Your task to perform on an android device: In Alltrails App share your hiking activity route and stats of valley of flowers on gmail to dbwscratch.test.id2@gmail.com 
Image 0: 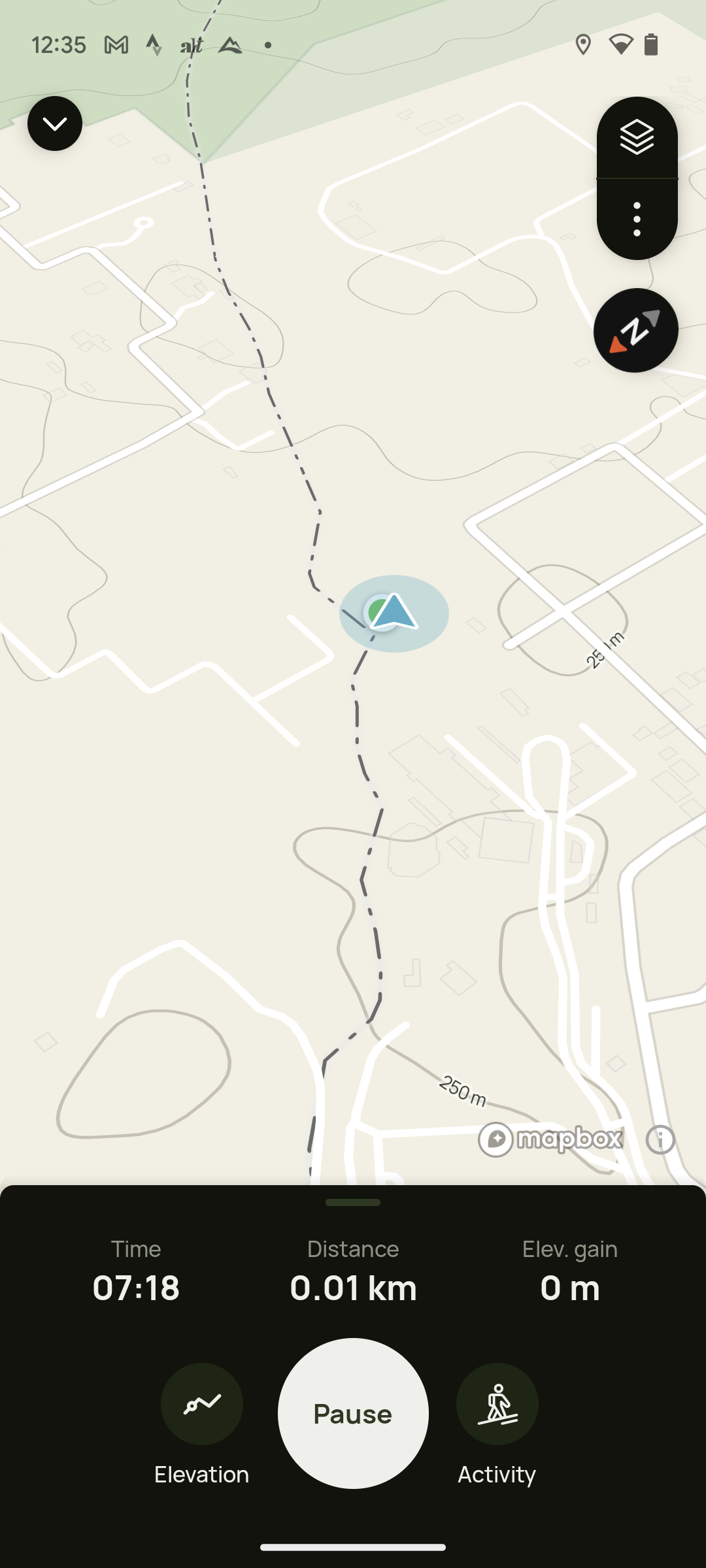
Click on the pause button
Step 0: click (353, 1413)
Image 1: 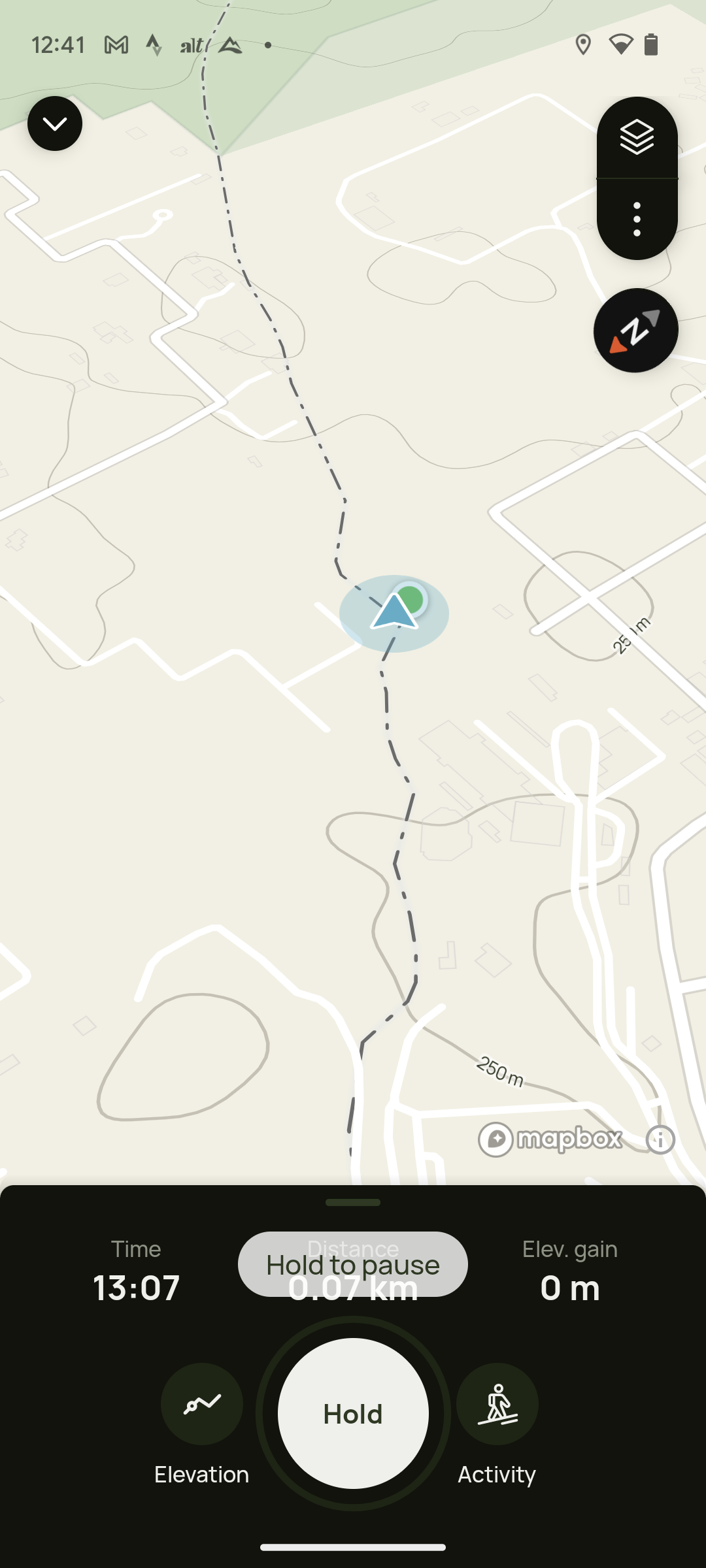
Swipe on the hold icon 
Step 1: scroll up
Image 2: 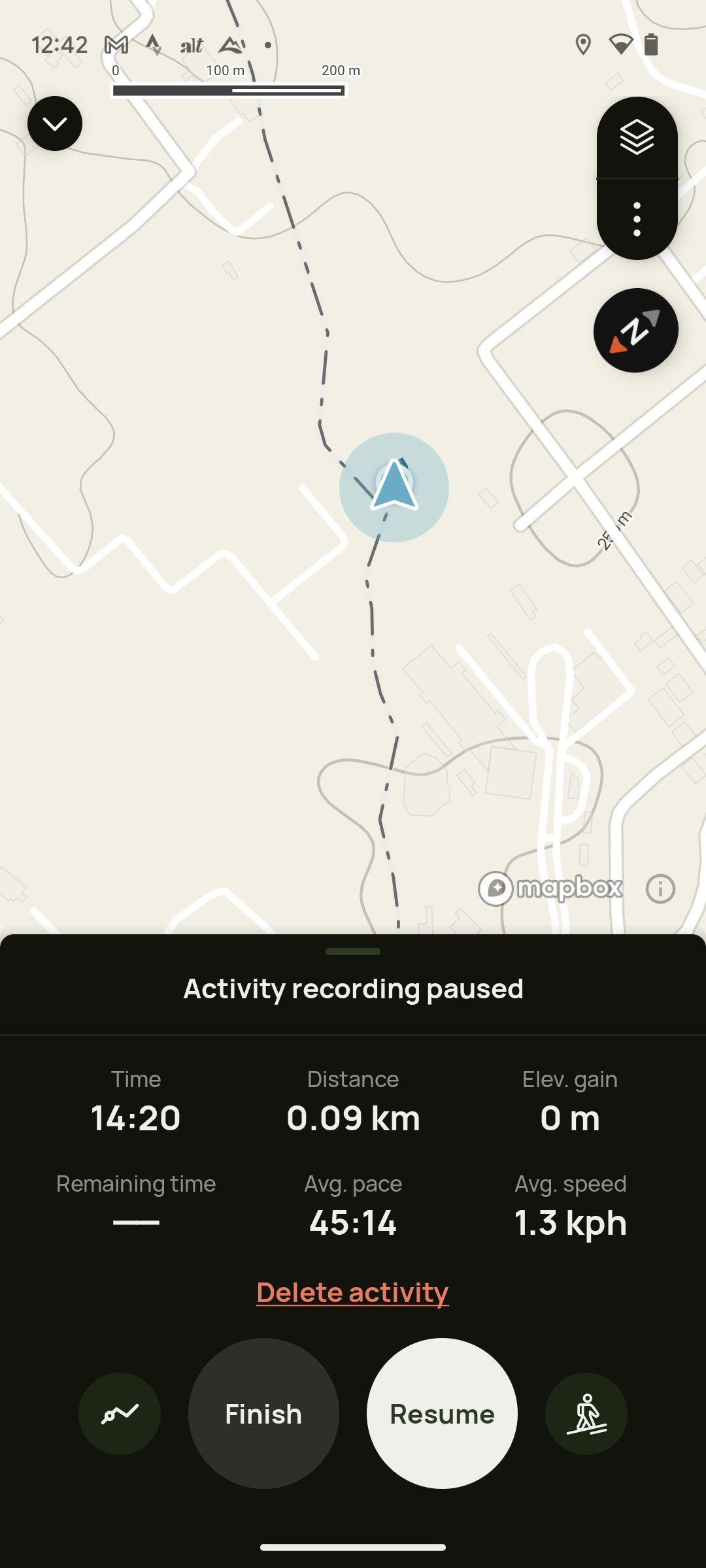
Click on the finish option
Step 2: scroll left
Image 3: 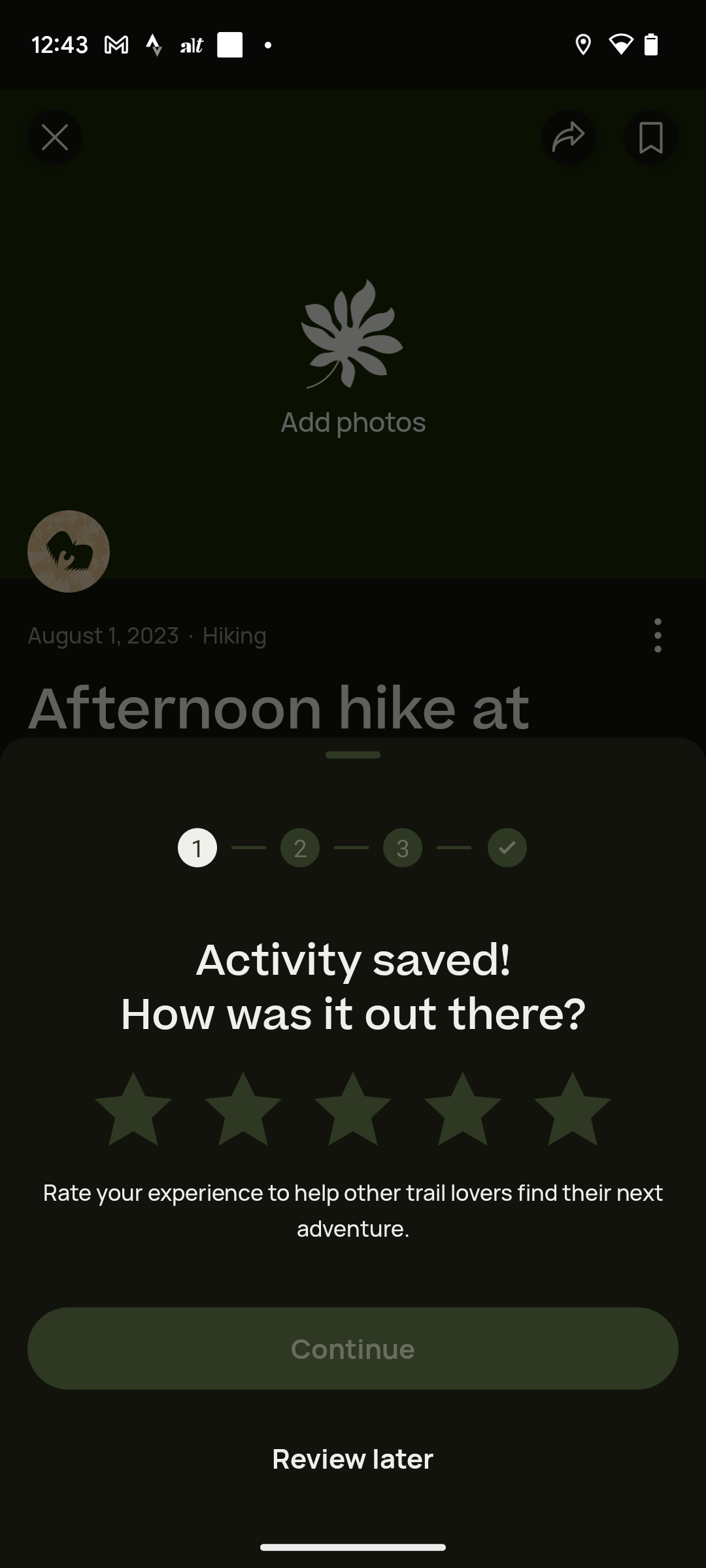
Click on the review later
Step 3: click (353, 1458)
Image 5: 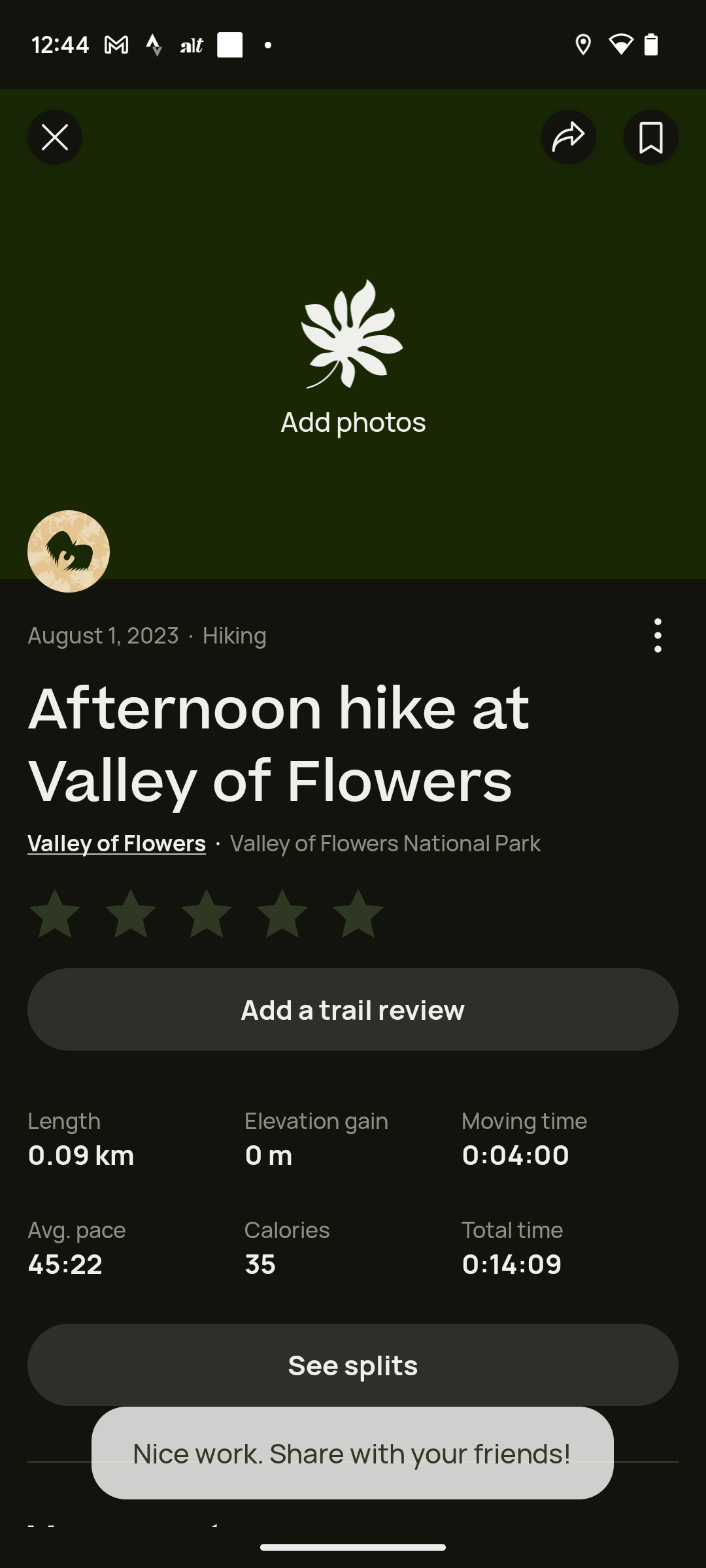
Click on the share icon at the top right corner
Step 5: click (569, 137)
Image 7: 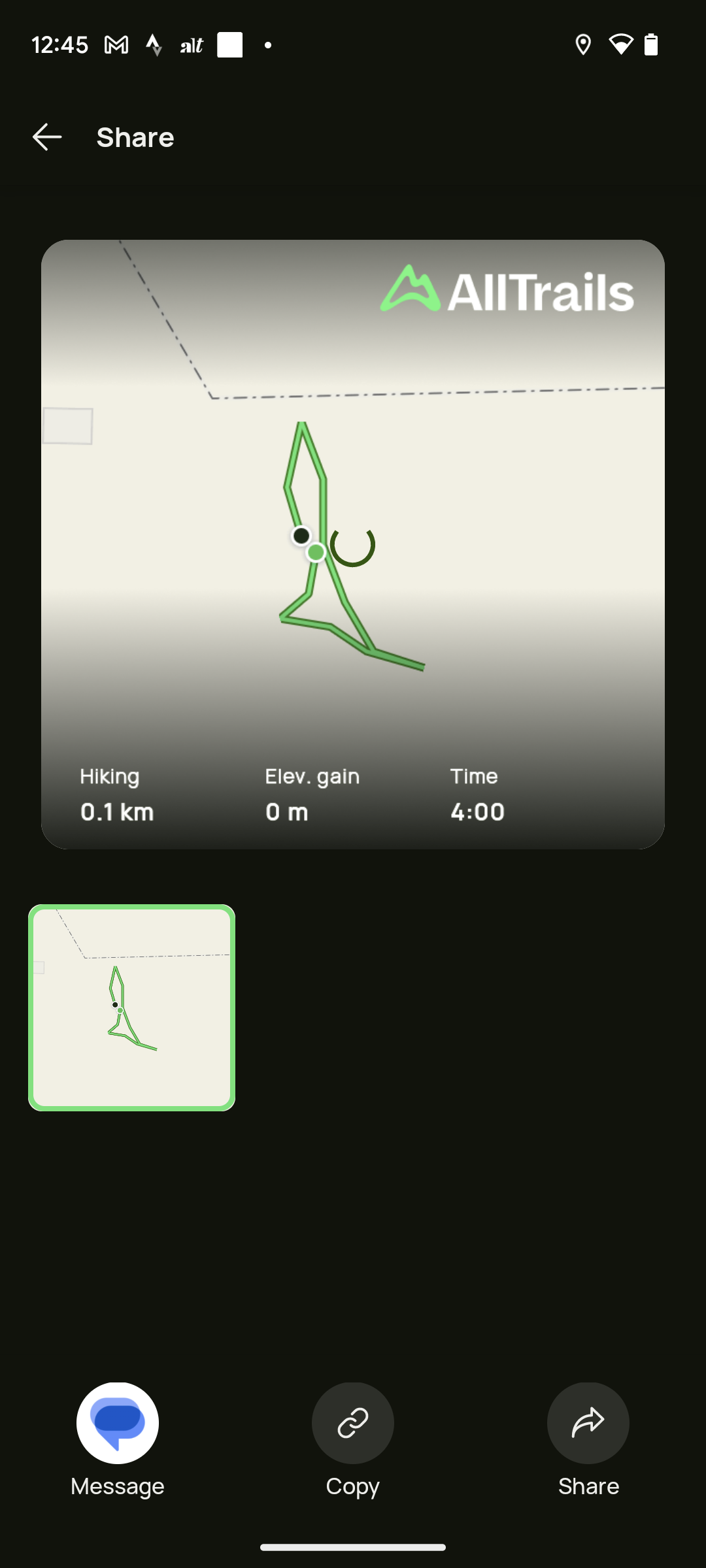
click on the share option at the bottom right corner
Step 7: wait
Image 8: 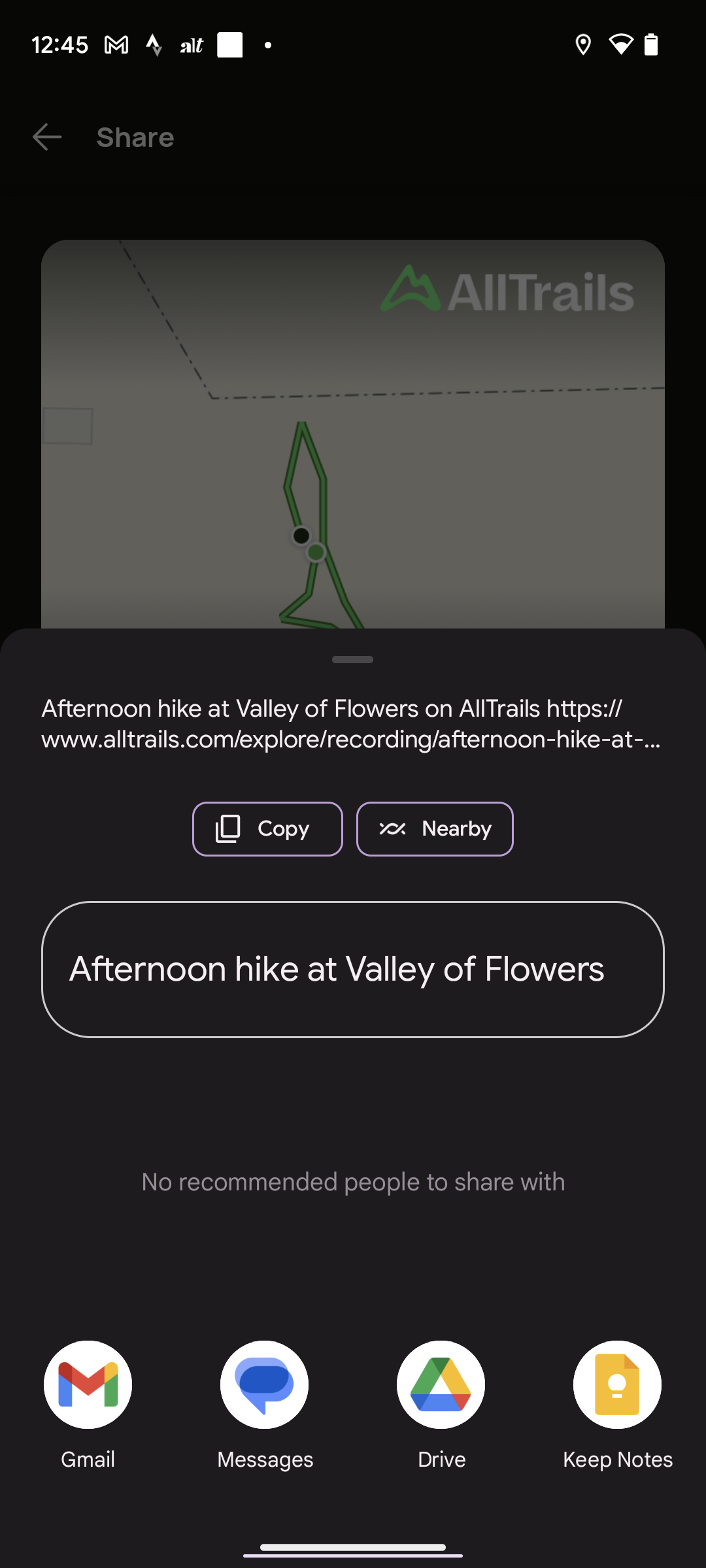
Click on the Gmail icon at the bottom left corner
Step 8: click (87, 1384)
Image 9: 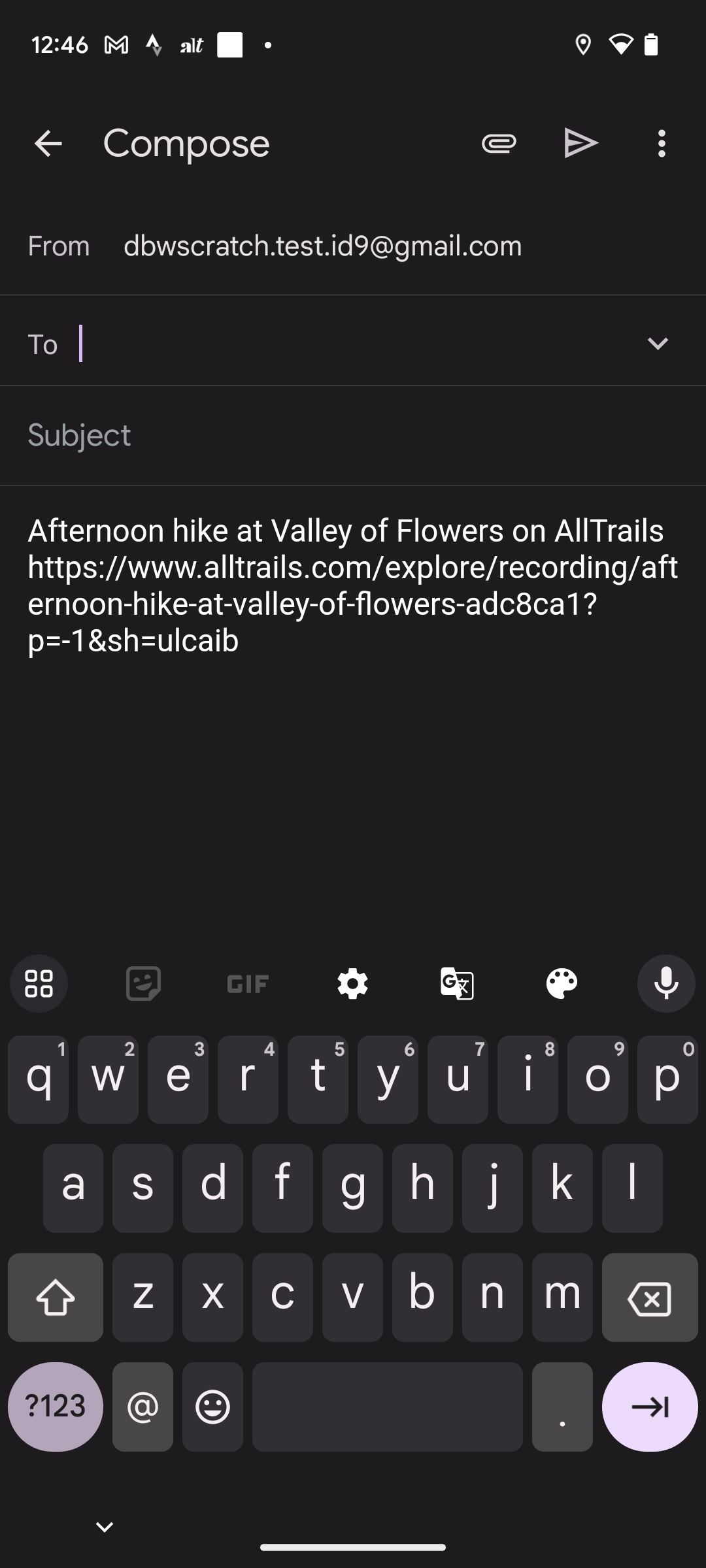
Type thedbwscratch.test.id2@gmail.com
Step 9: type "dbwscratch.test.id2@gmail.com"
Image 10: 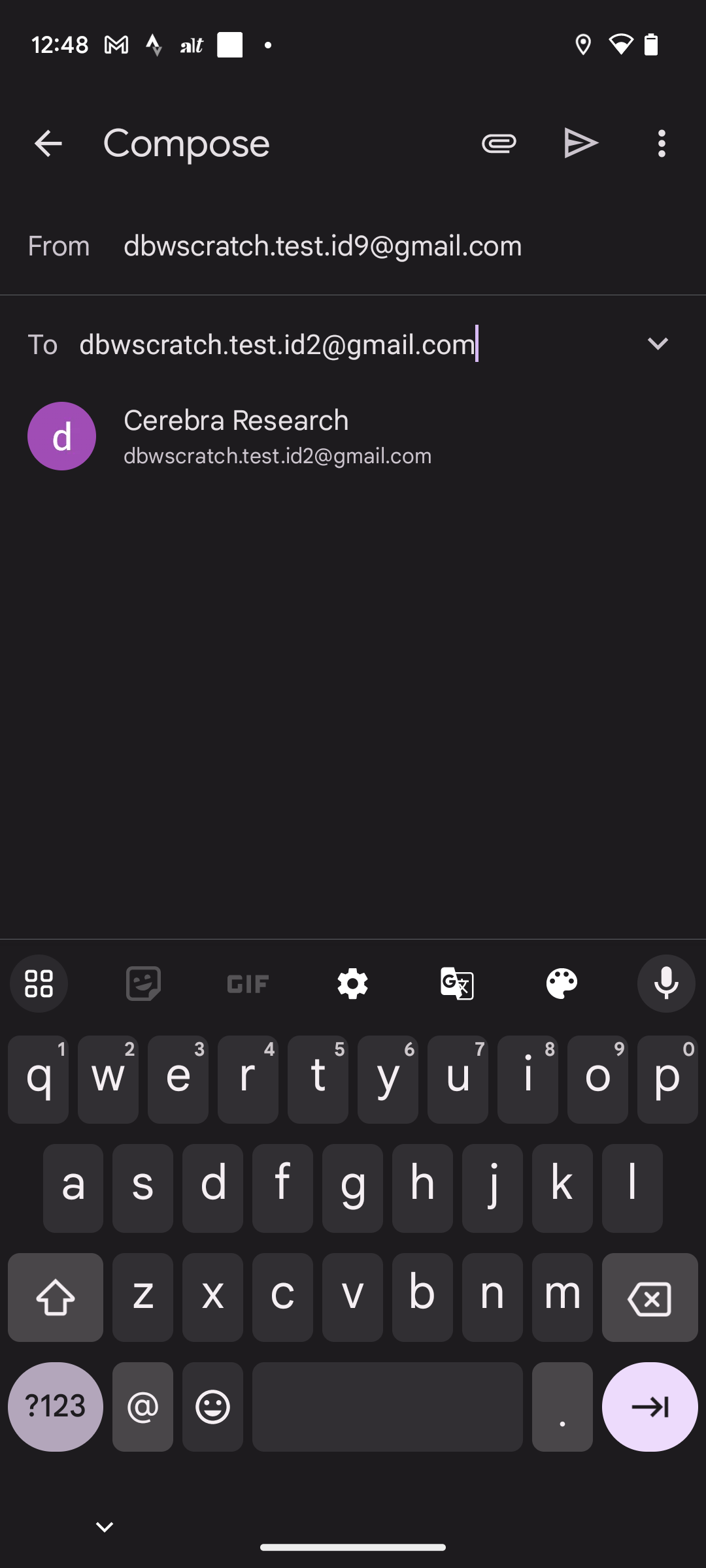
Click on the below suggestion dbwscratch.test.id2@gmail.com
Step 10: click (401, 436)
Image 11: 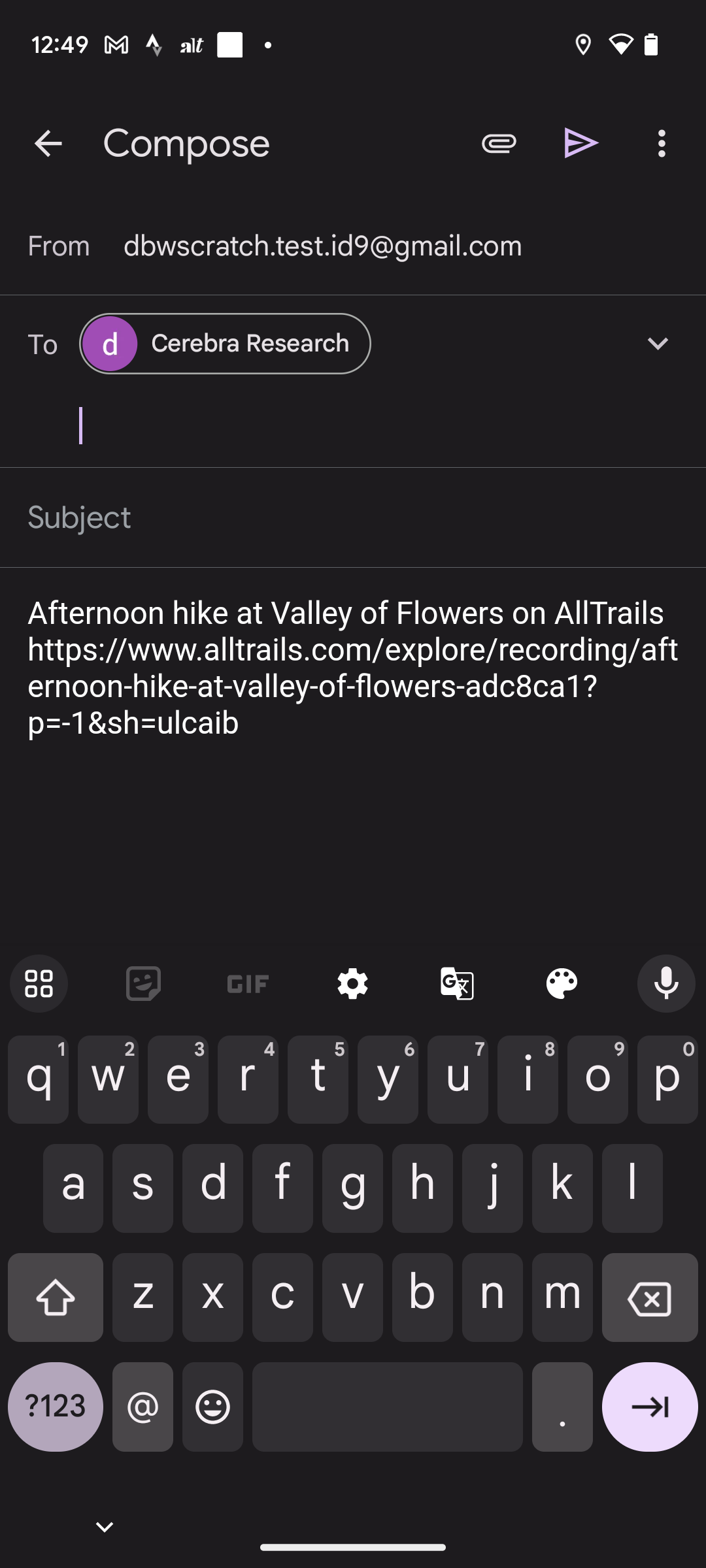
Click on the send icon at the top right corner
Step 11: click (582, 142)